Your task to perform on an android device: Open the DigiCal App, select the setting icon go to the general to change the in English(US) and Agenda in default view. 
Image 0: 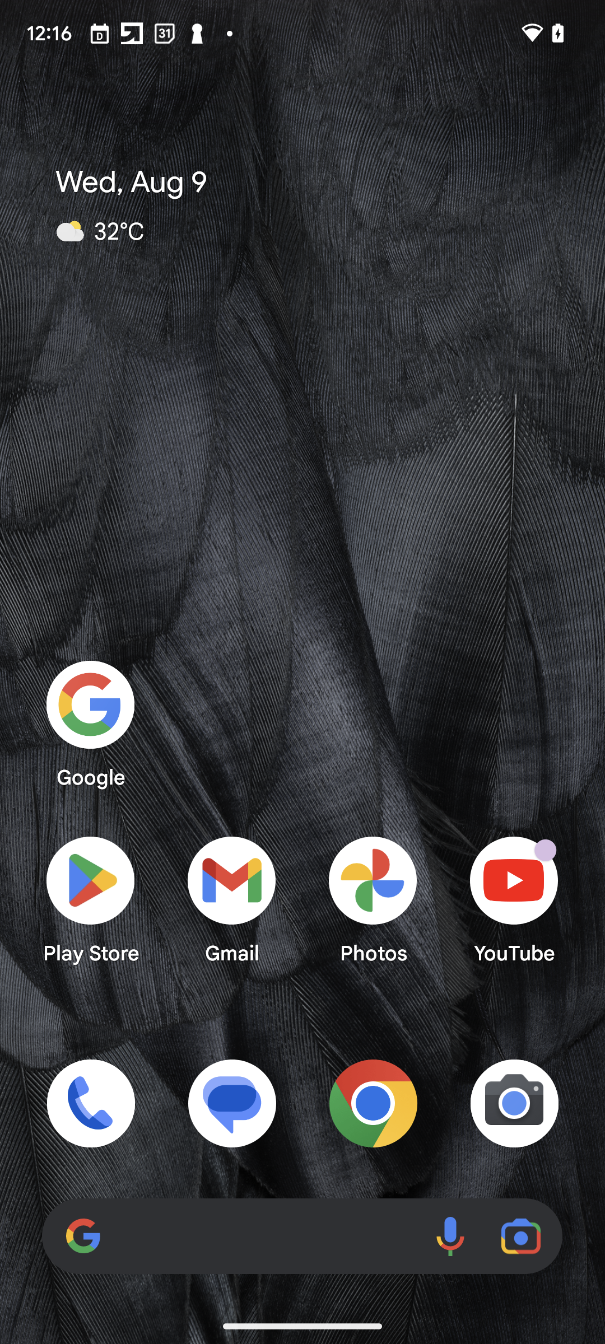
Open the DigiCal App
Step 0: open app "DigiCal"
Image 1: 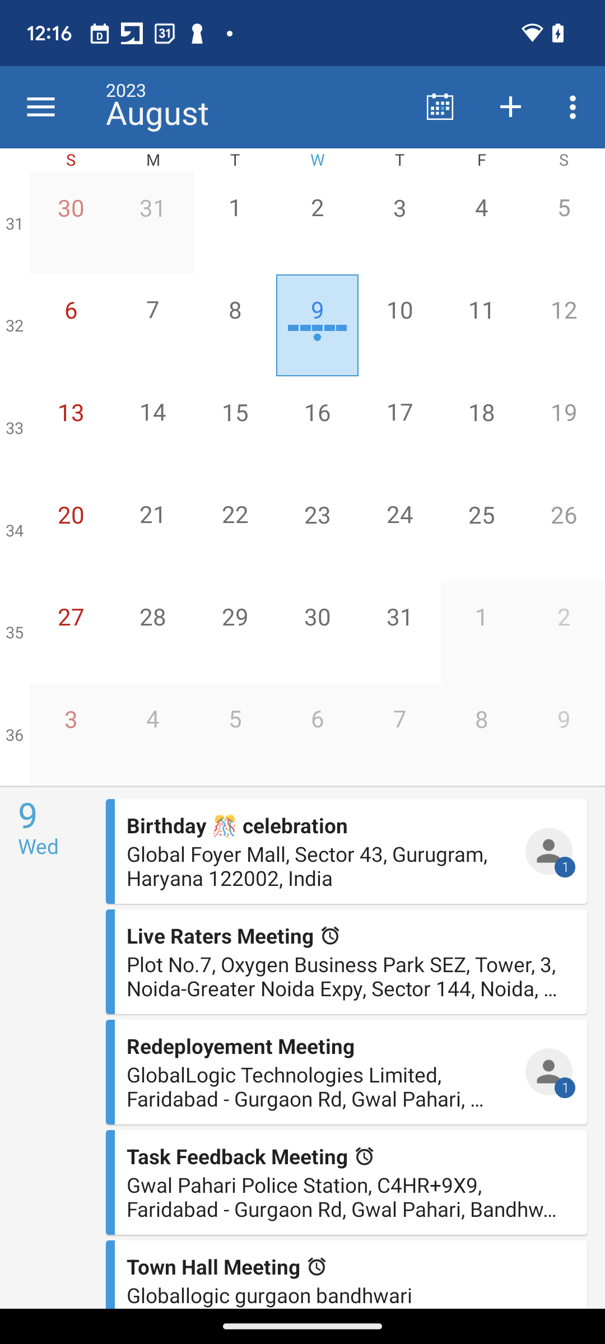
Click on the More Menu Icon 
Step 1: click (41, 107)
Image 2: 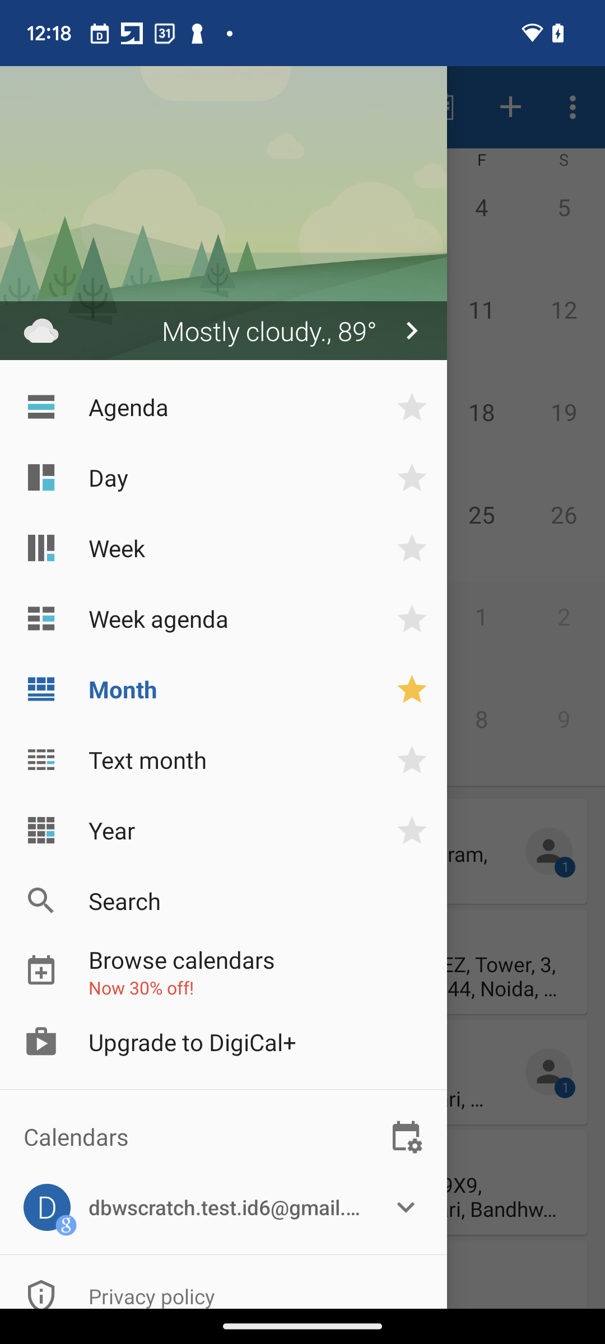
Swipe up the Menu to see the Setting Icon 
Step 2: scroll down
Image 3: 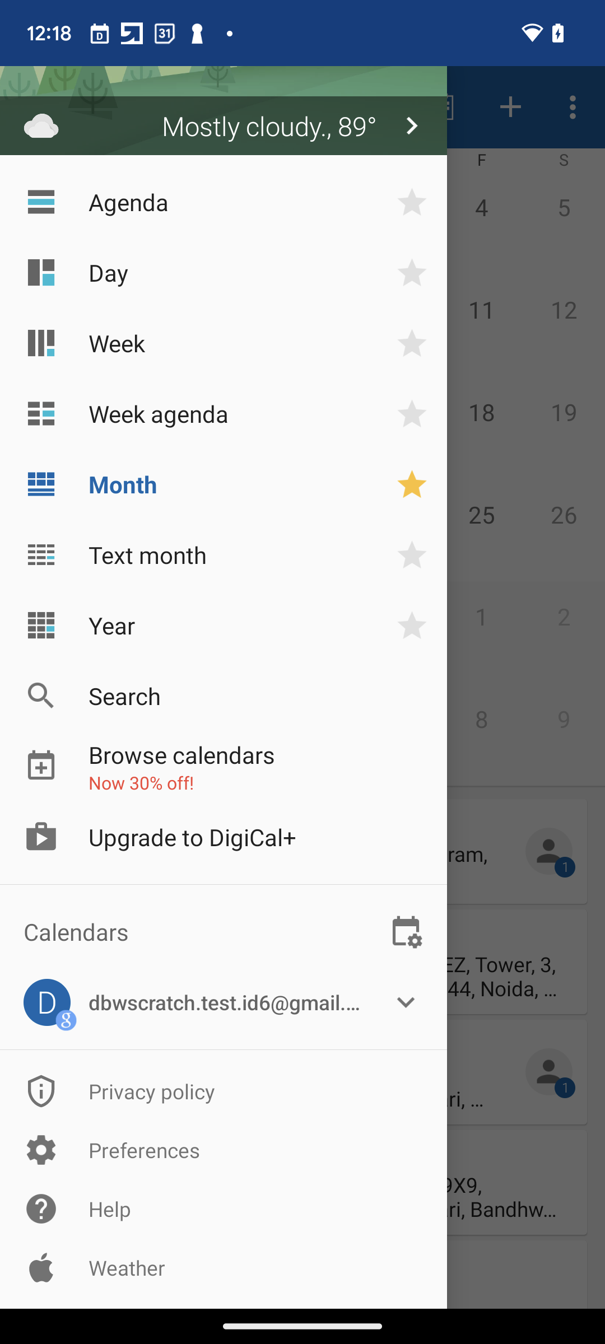
Click on the Setting Icon 
Step 3: click (40, 1148)
Image 4: 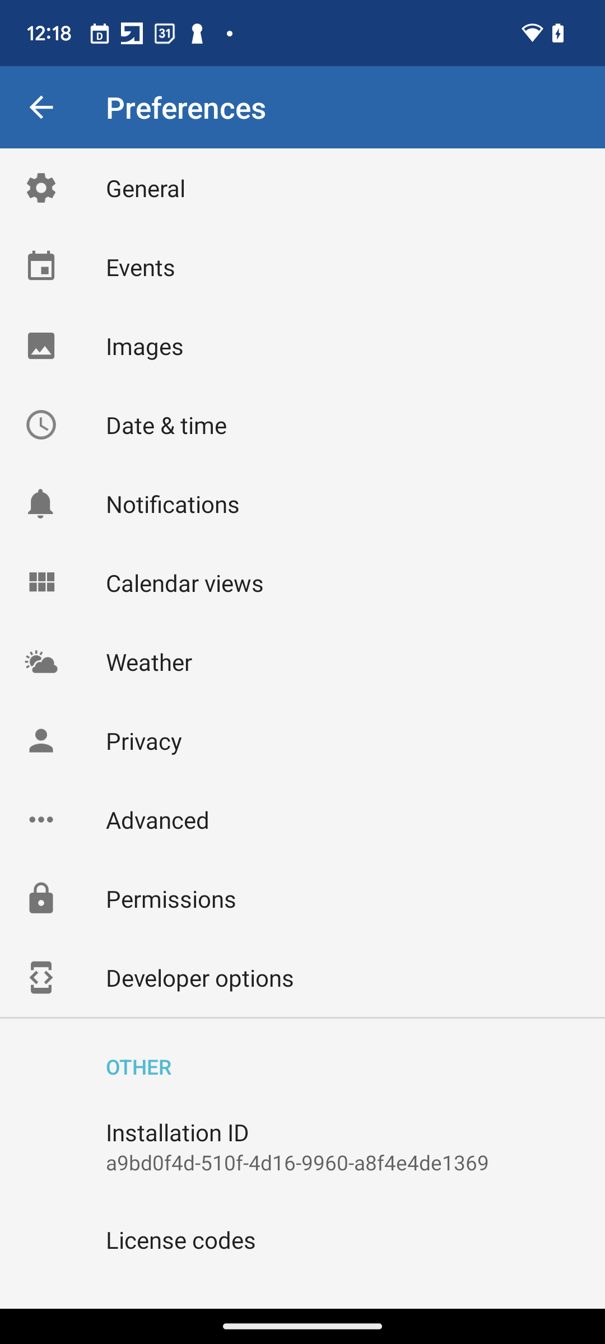
Open the General Option 
Step 4: click (146, 188)
Image 5: 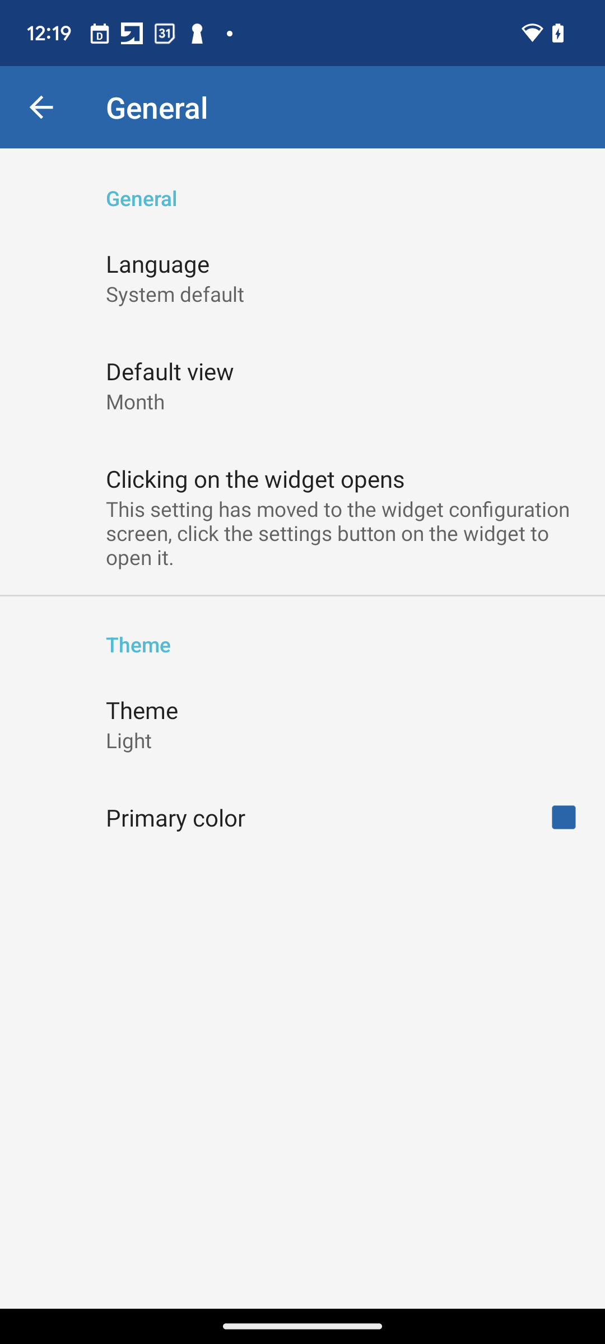
Click on the Language Option 
Step 5: click (157, 263)
Image 6: 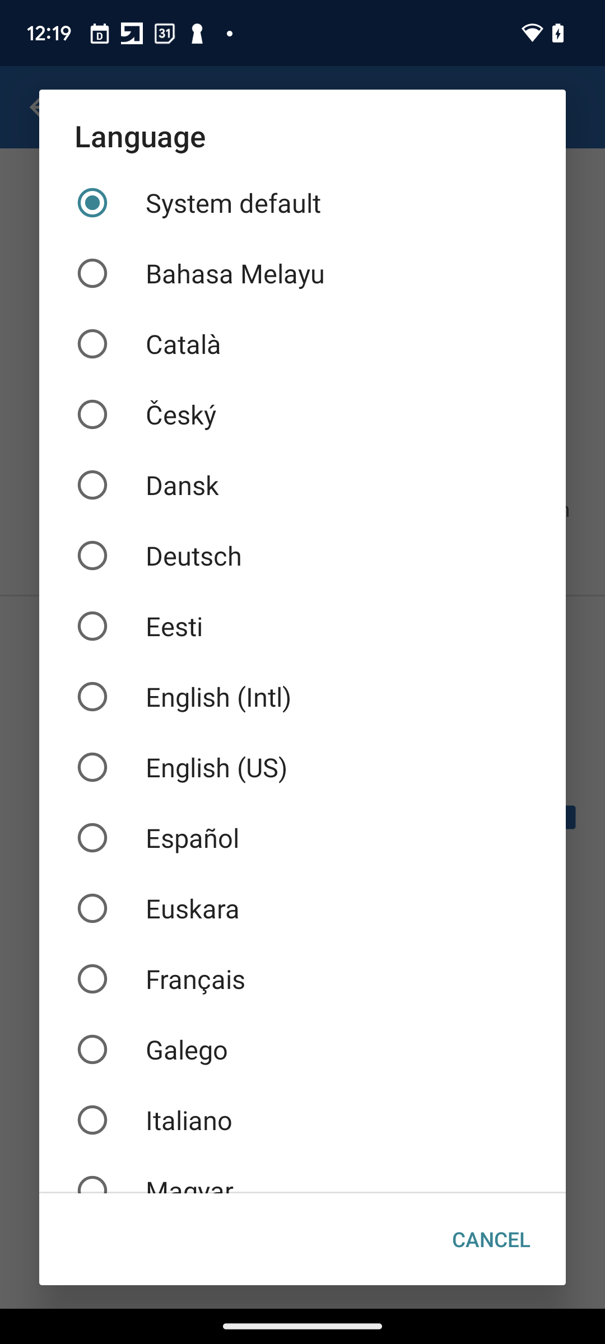
Select the English (US) Option 
Step 6: click (302, 767)
Image 7: 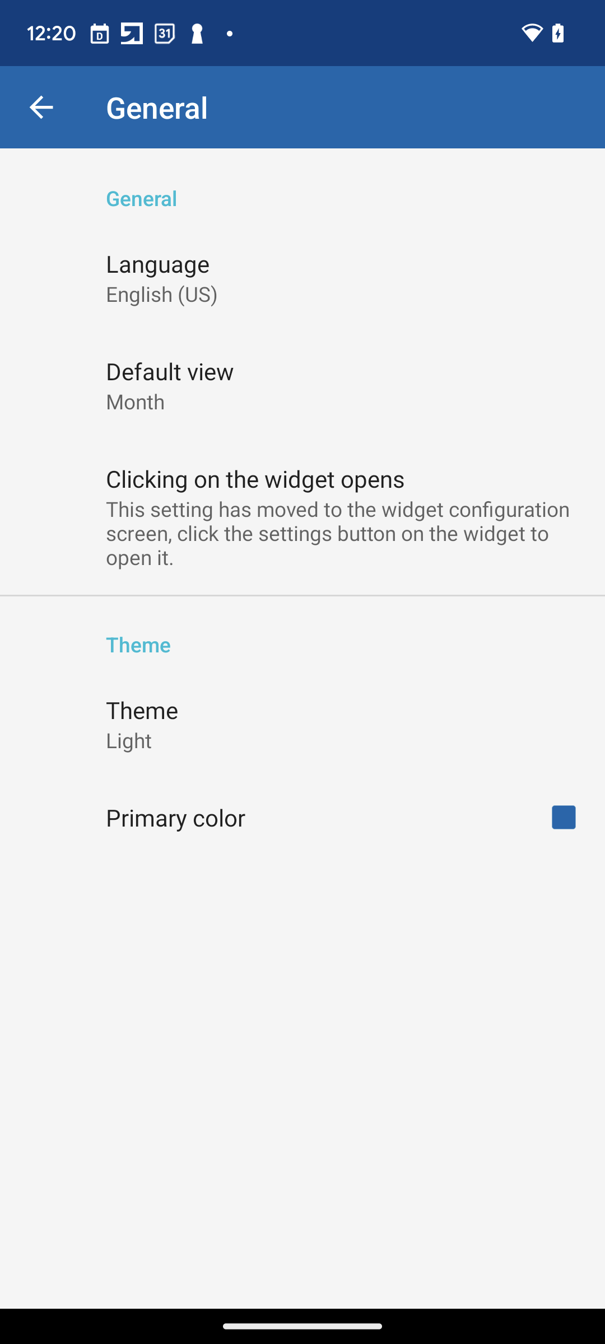
Click on the Default View 
Step 7: click (170, 371)
Image 8: 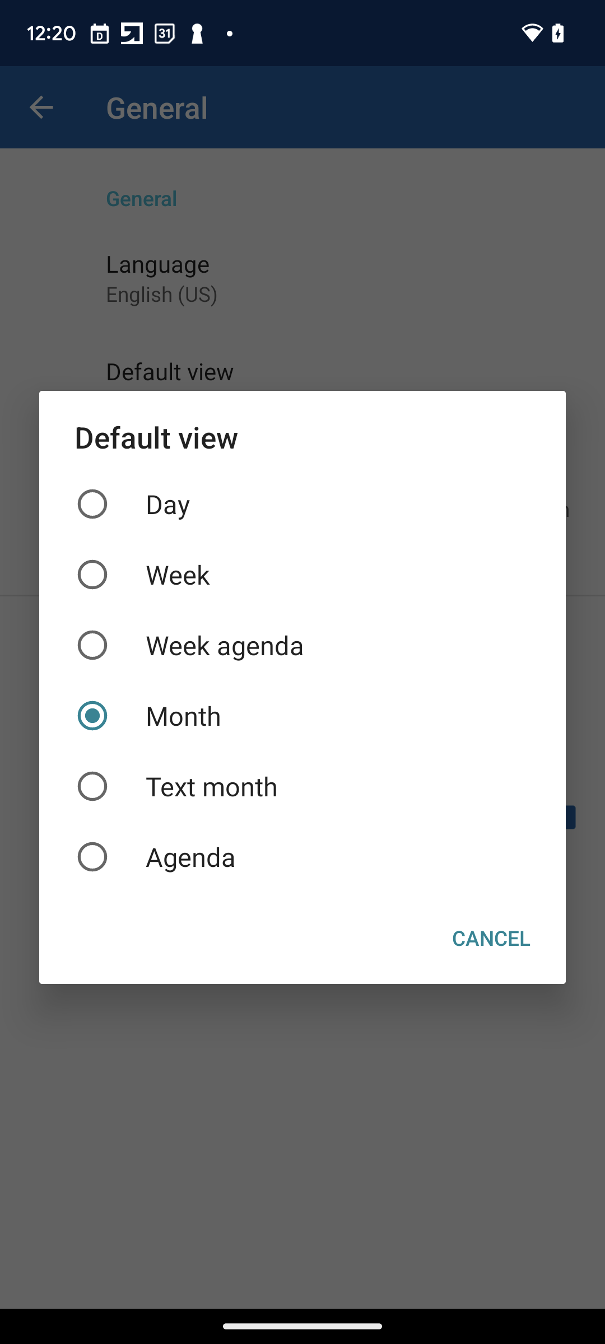
Select the Agenda Option 
Step 8: click (302, 856)
Image 9: 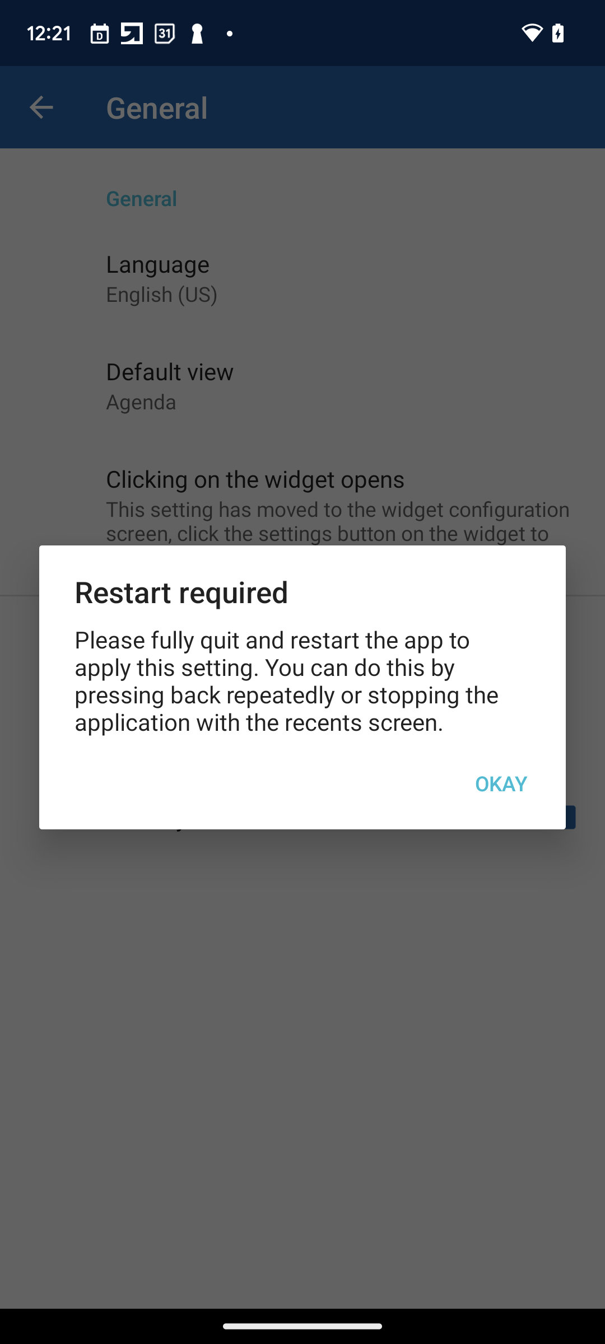
Click on the OKAY Button to Apply the Changes in the Digical App Setting 
Step 9: click (500, 783)